Your task to perform on an android device: View the nike react infinity run fly knit3 womens running shoes
Image 0: 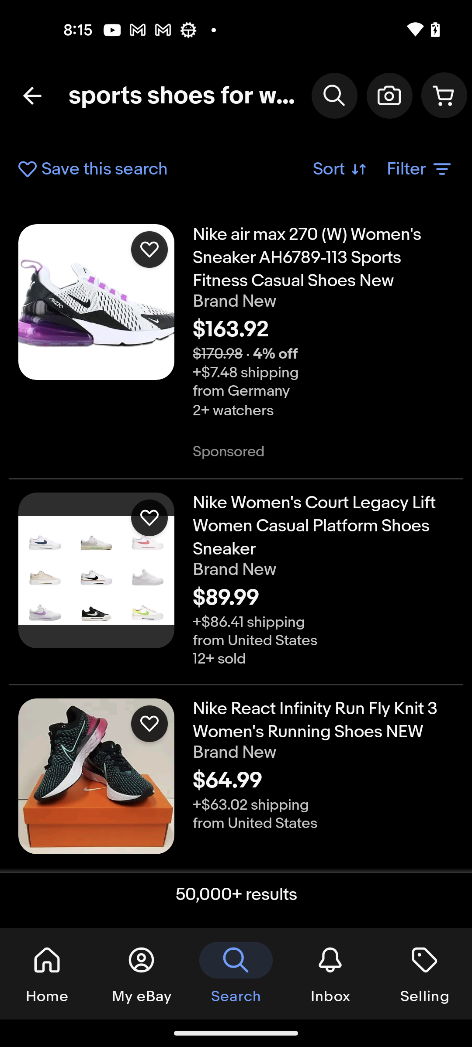
Tap on the nike react infinity run fly knit3 womens running shoes
Step 0: click (96, 776)
Image 1: 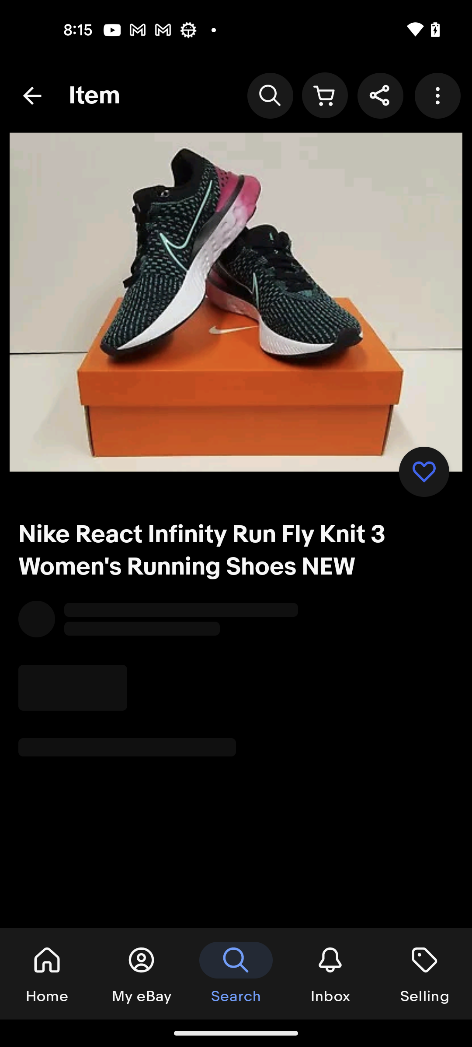
Tap on the nike react infinity run fly knit3 womens running shoes
Step 1: wait
Image 2: 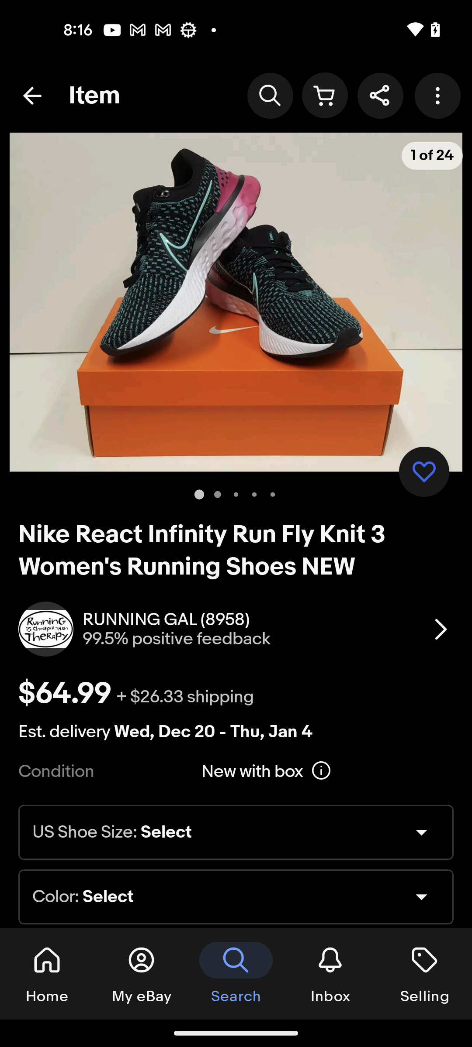
Swipe up to view the details
Step 2: scroll down
Image 3: 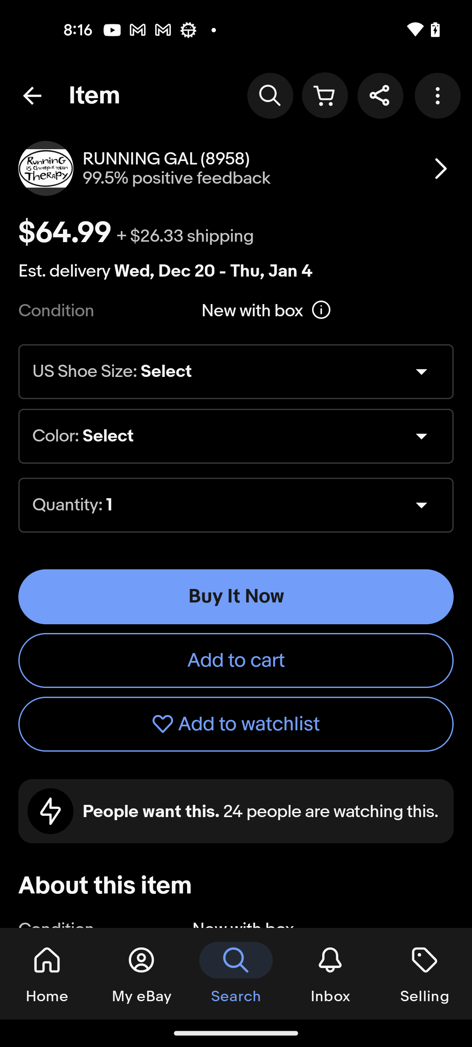
Swipe up to view the details
Step 3: scroll down